Your task to perform on an android device: I am planning a family trip to Vancouver, so find an economy class flight for me for a one-way trip from Toronto Pearson International to Vancouver International on December 15 for 3 adults on the Expedia app.
Image 0: 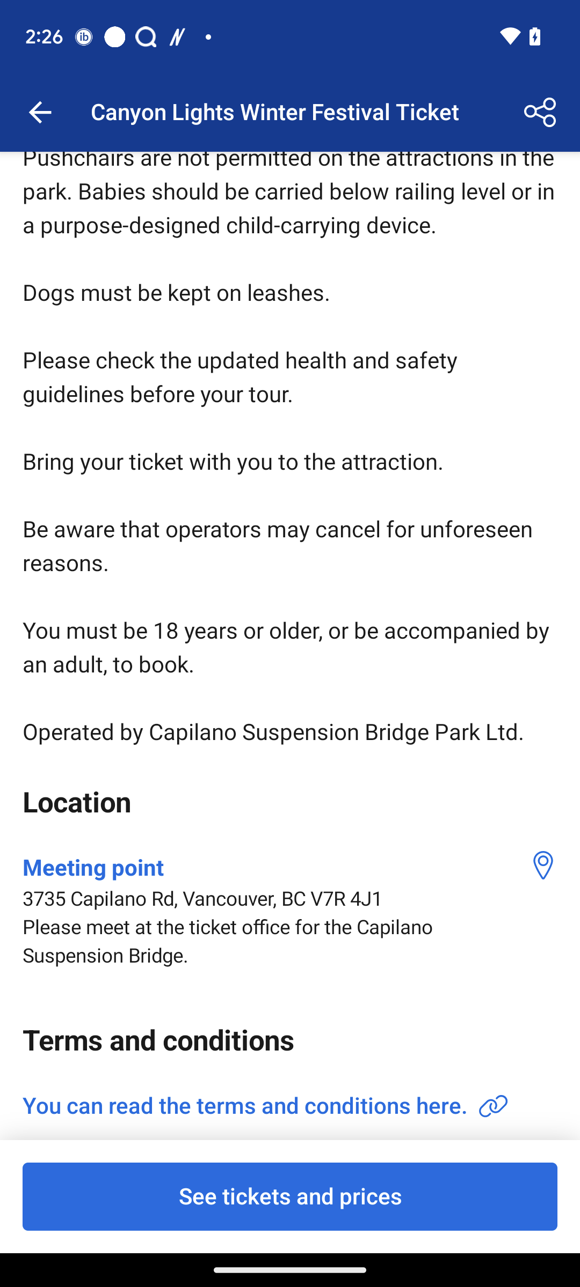
Open the Expedia app.
Step 0: open app "Expedia"
Image 1: 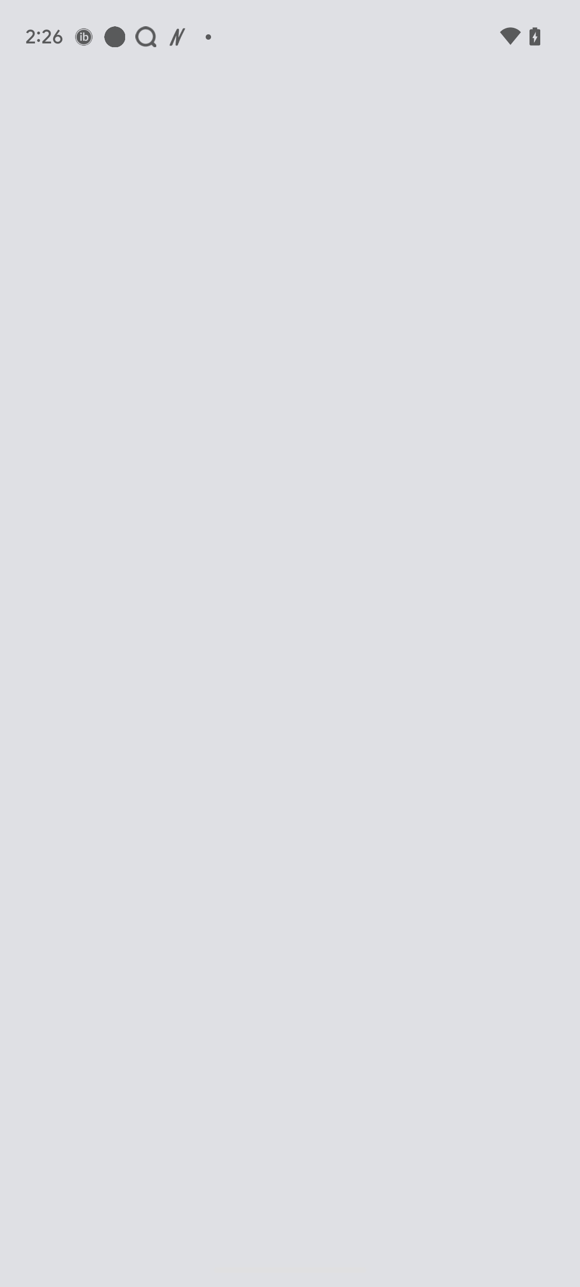
Open the Expedia app.
Step 1: wait
Image 2: 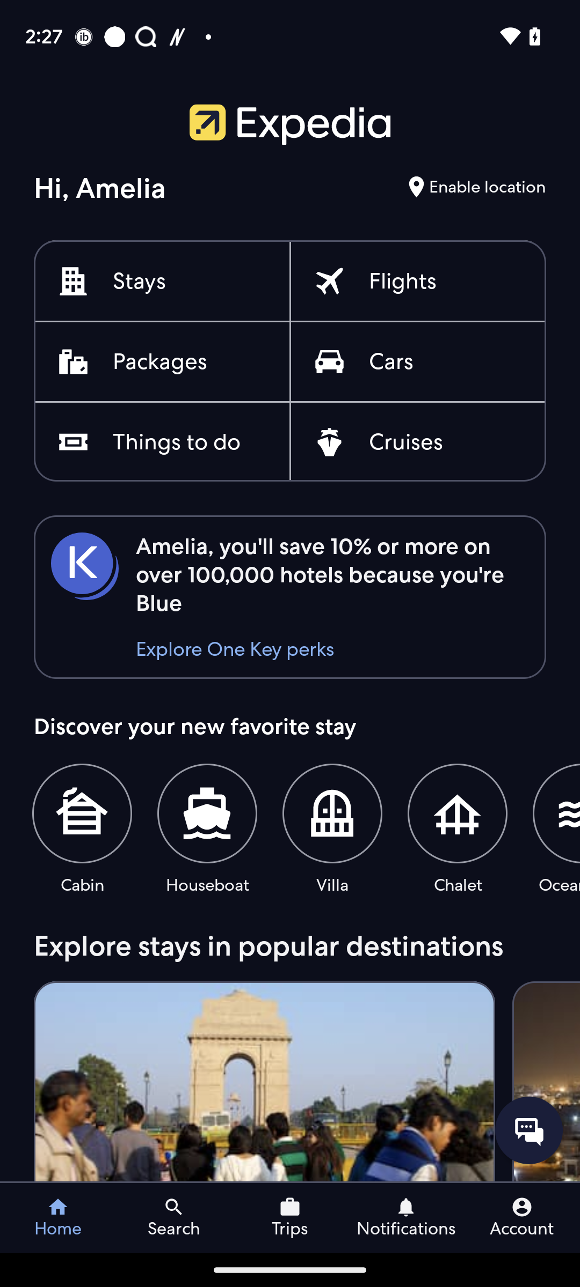
Click on the tab Flights.
Step 2: click (403, 282)
Image 3: 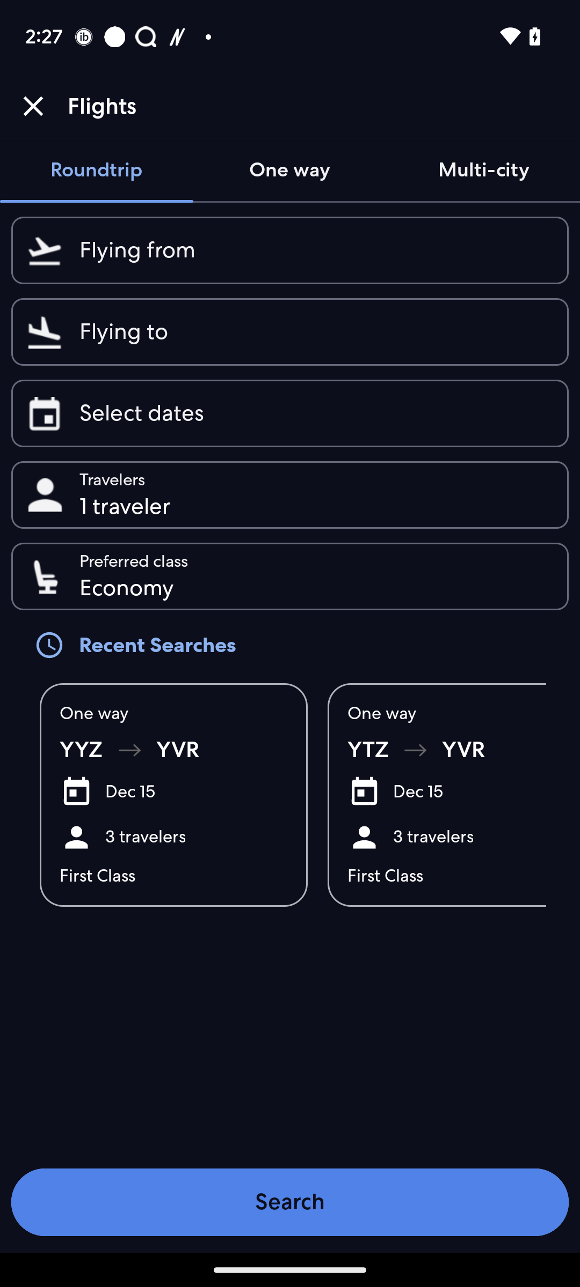
Click on the One Way tab.
Step 3: click (289, 170)
Image 4: 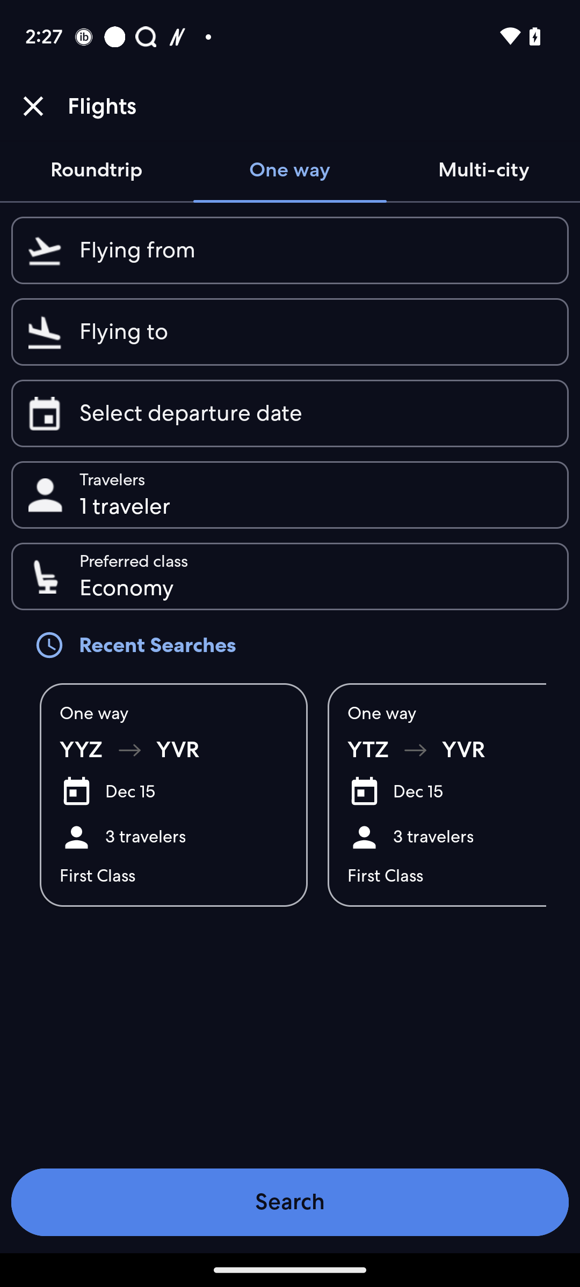
Click on the Text "Flying From"
Step 4: click (315, 250)
Image 5: 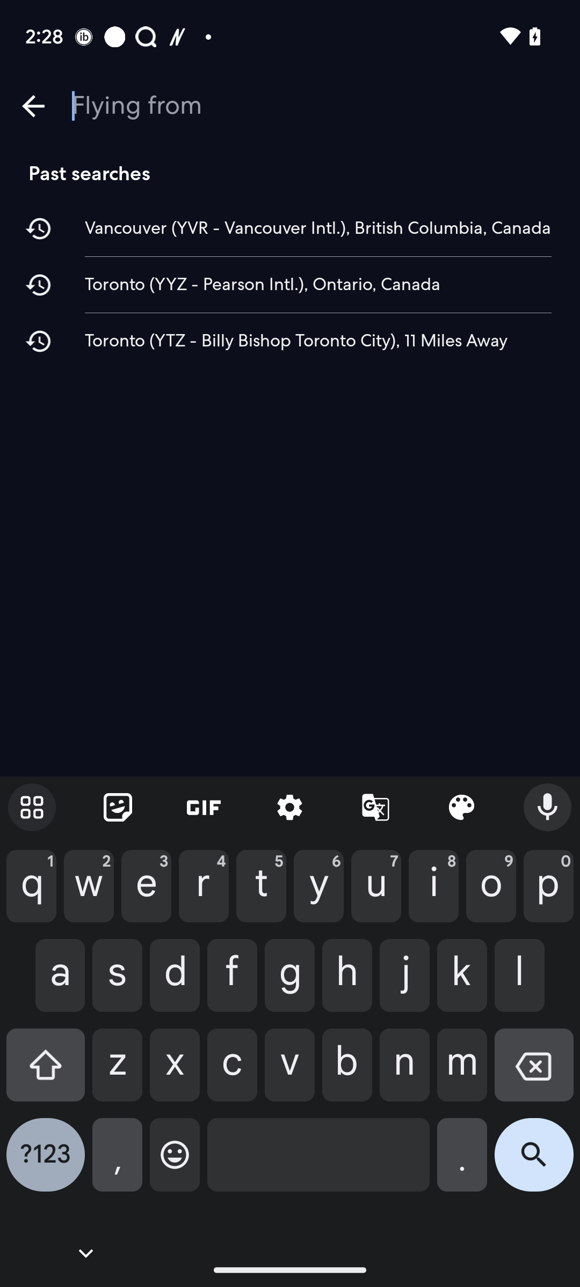
Type Toronto Pearson International in the search box
Step 5: type "Toronto Pearson International"
Image 7: 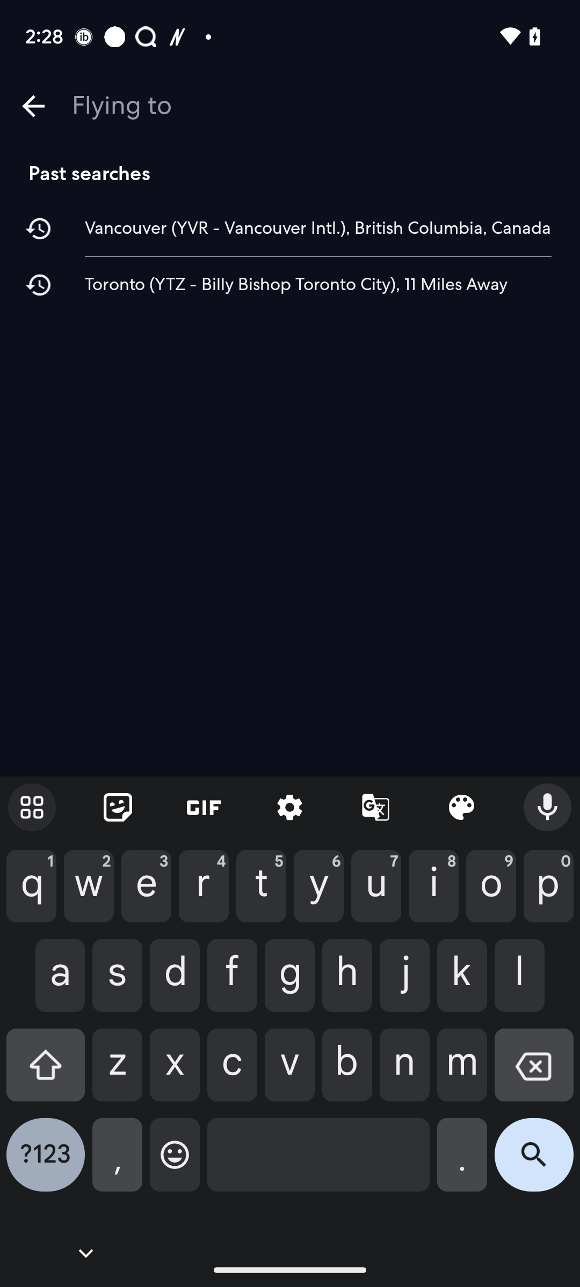
Type Vancouver International in the search box.
Step 7: type "Vancouver International"
Image 8: 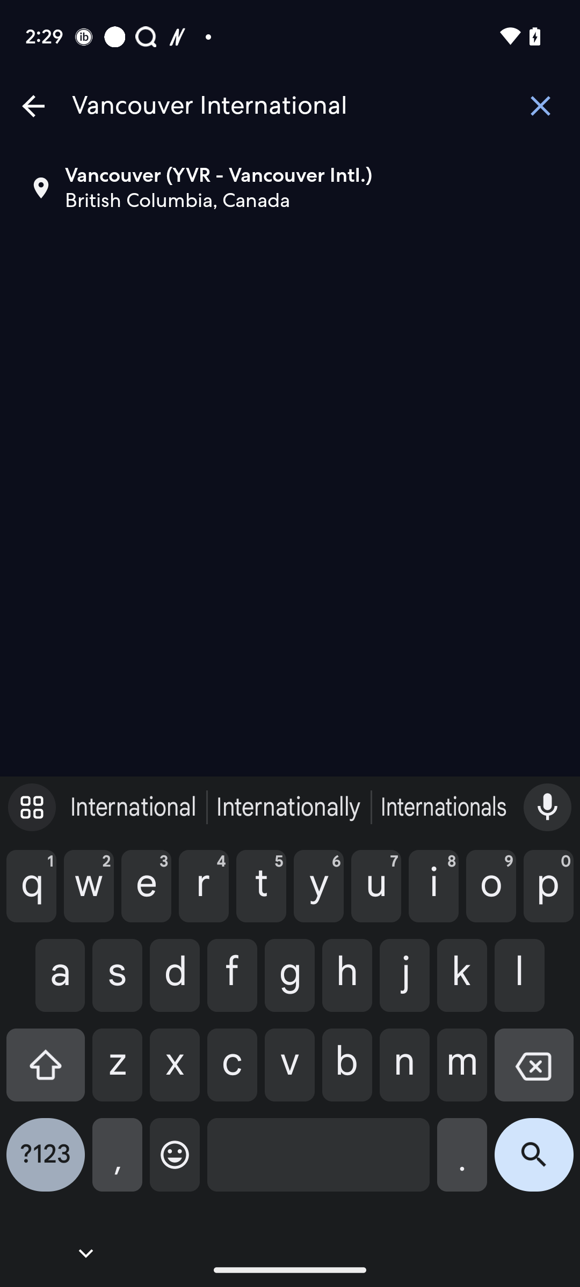
Select the tab Vancouver(YVR- Vancouver Intl.)
Step 8: click (177, 201)
Image 9: 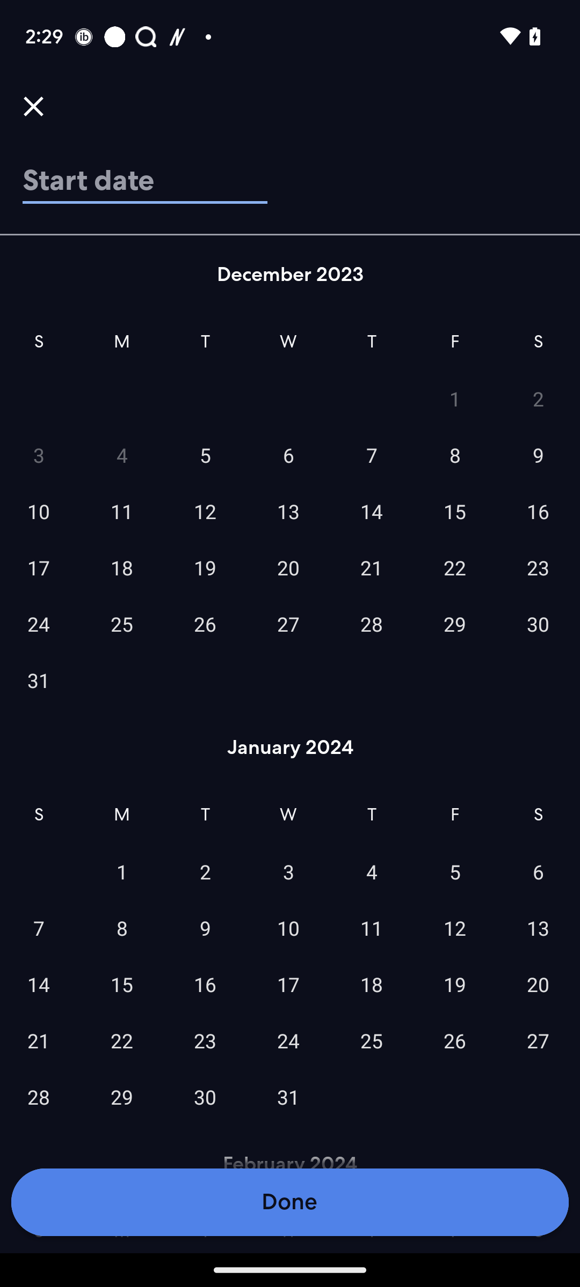
Select the Date December 15.
Step 9: click (455, 511)
Image 10: 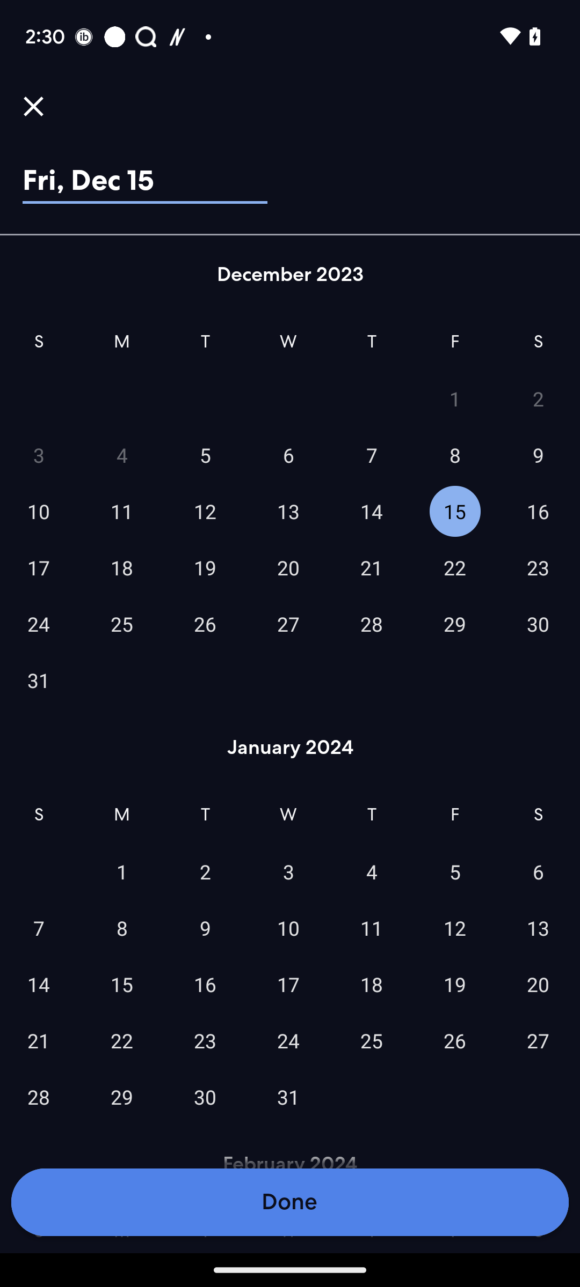
Click on the Done tab at the bottom.
Step 10: click (289, 1202)
Image 11: 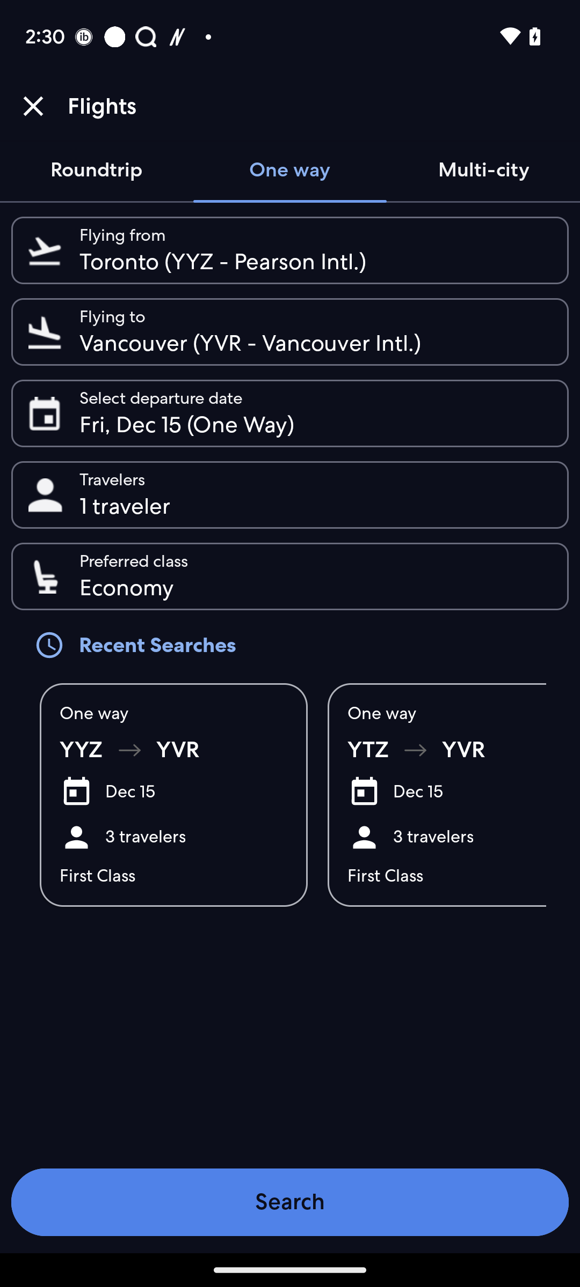
Click on the text Travelers.
Step 11: click (315, 480)
Image 12: 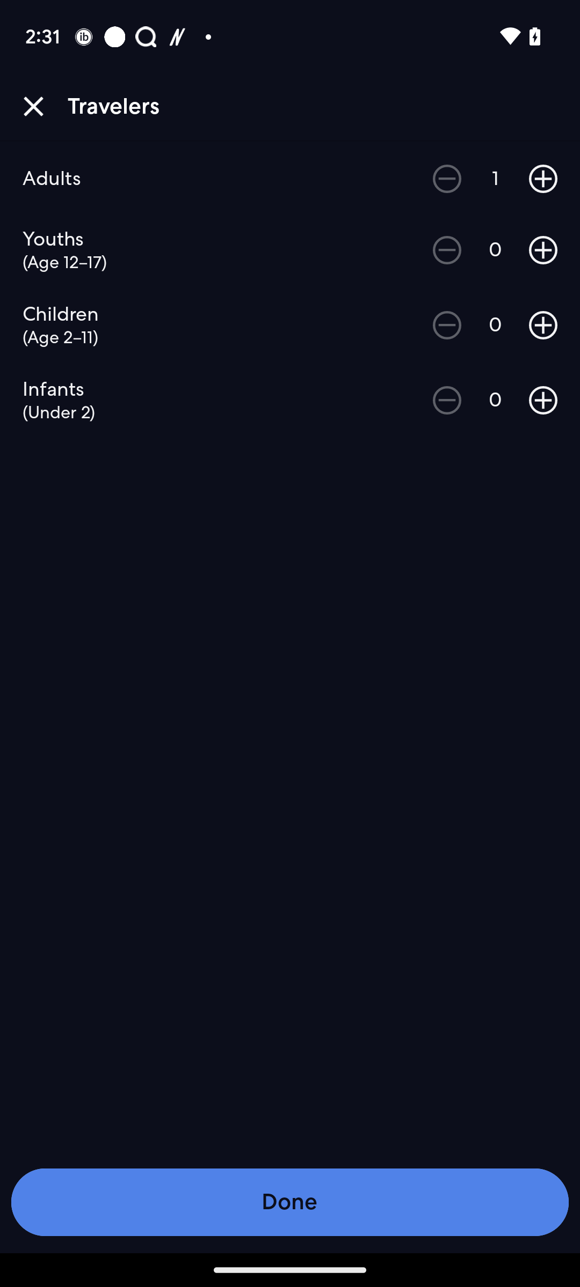
Click on the + icon of the adults tab.
Step 12: click (543, 179)
Image 13: 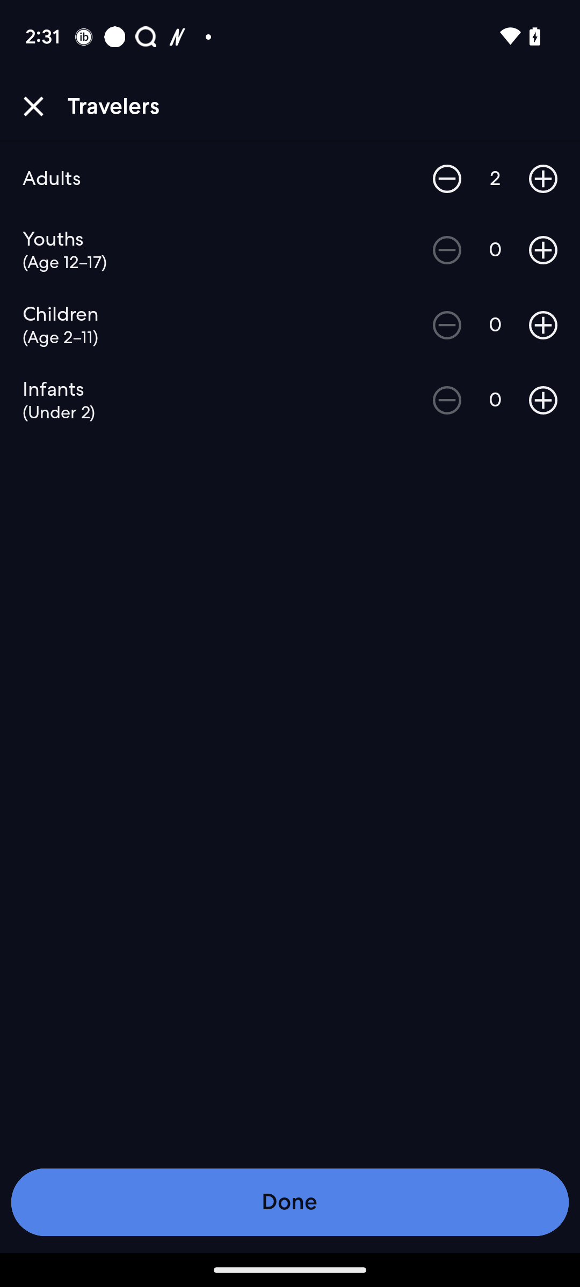
Click on the + icon of the adults tab.
Step 13: click (543, 179)
Image 14: 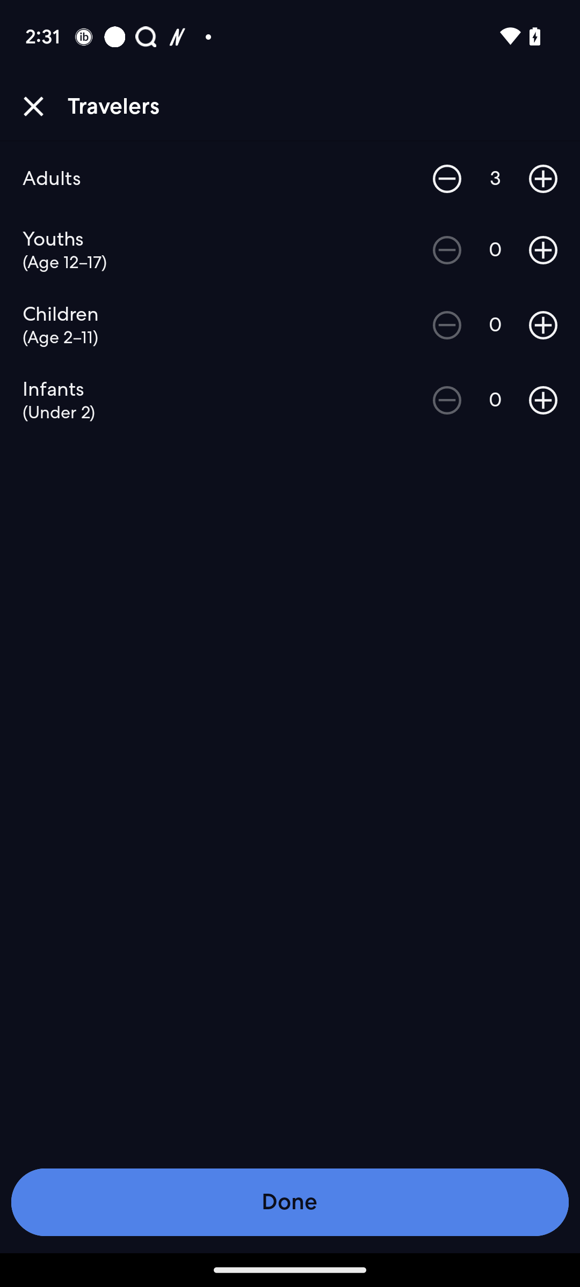
Click on the tab Done at the bottom.
Step 14: click (289, 1202)
Image 15: 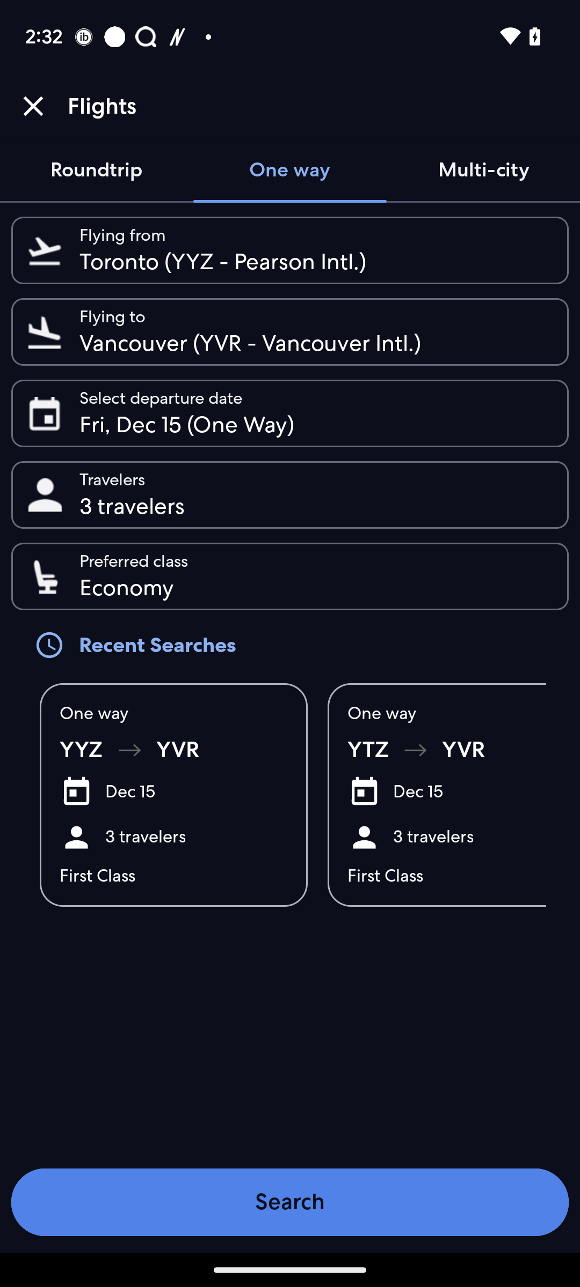
Click on the Tab Search at the bottom.
Step 15: click (289, 1202)